Your task to perform on an android device: In eBay search for Sony wireless headset .
Image 0: 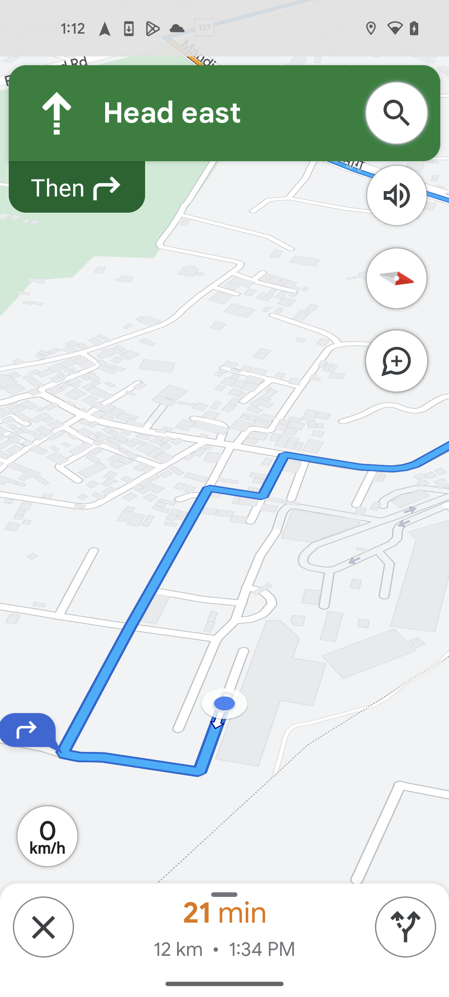
Open eBay App
Step 0: open app "eBay"
Image 1: 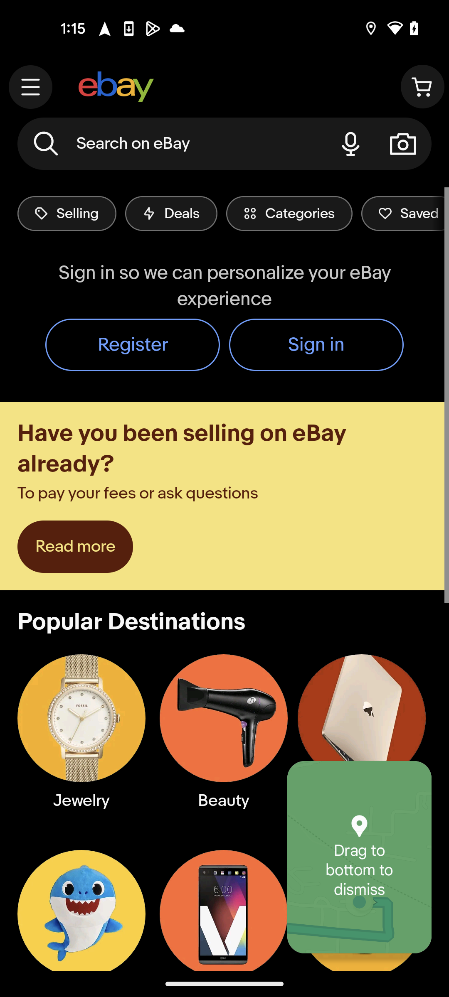
Go to the search bar at the top of the screen .
Step 1: click (172, 144)
Image 2: 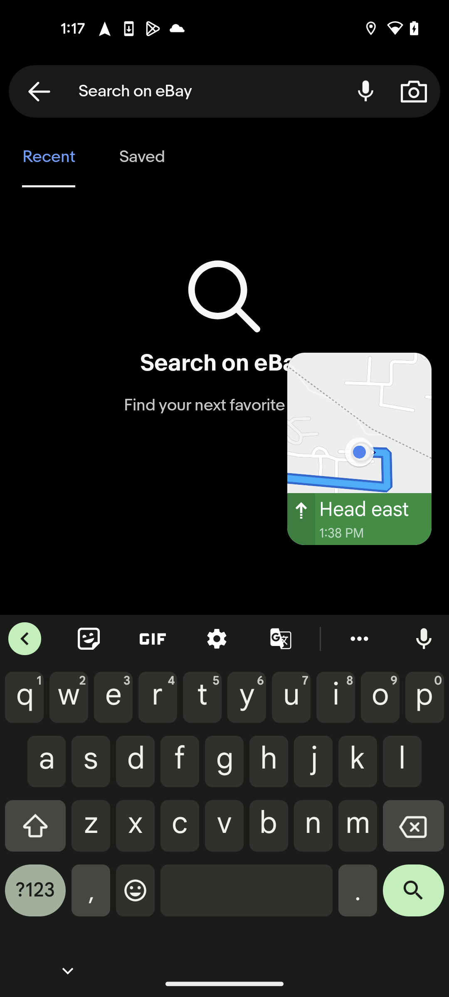
Search for Sony wireless headset
Step 2: type "Sony wireless headset"
Image 3: 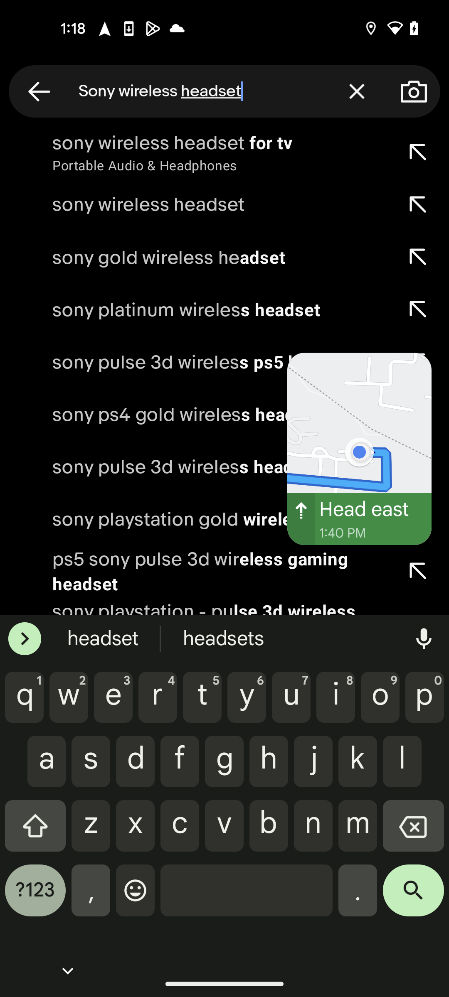
Click on the search icon at the bottom right corner
Step 3: click (413, 896)